Your task to perform on an android device: I am all set to start the lower body workout in the home workout app.
Image 0: 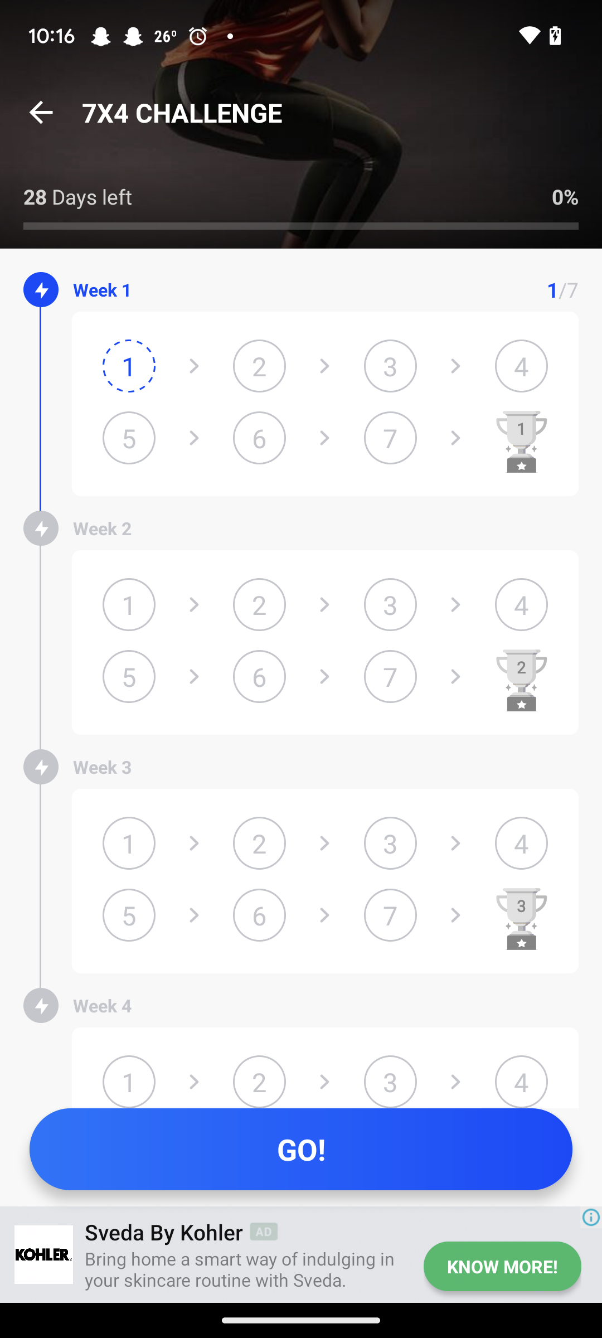
Click on the Go button at the bottom of the screen
Step 0: click (301, 1149)
Image 1: 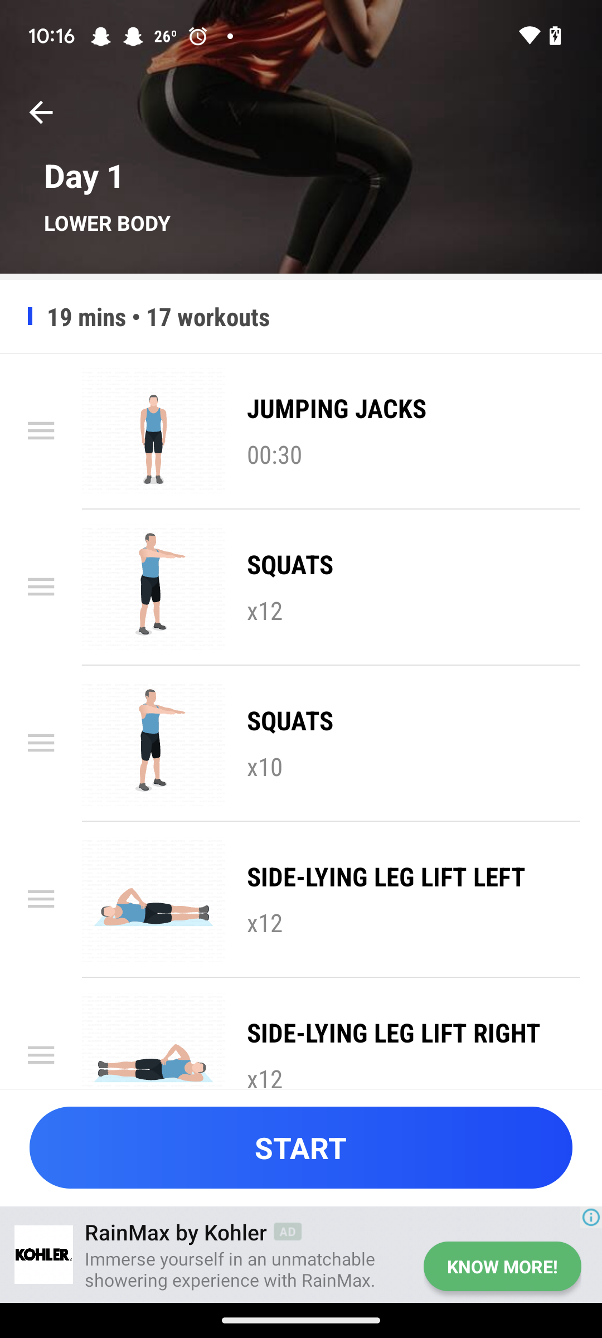
click on the start button at the bottom of the screen
Step 1: click (300, 1147)